Your task to perform on an android device: Delete the meeting that I have scheduled for December 28 for the "EMPLOYMENT FAIR EVENT" on the Calendar app.
Image 0: 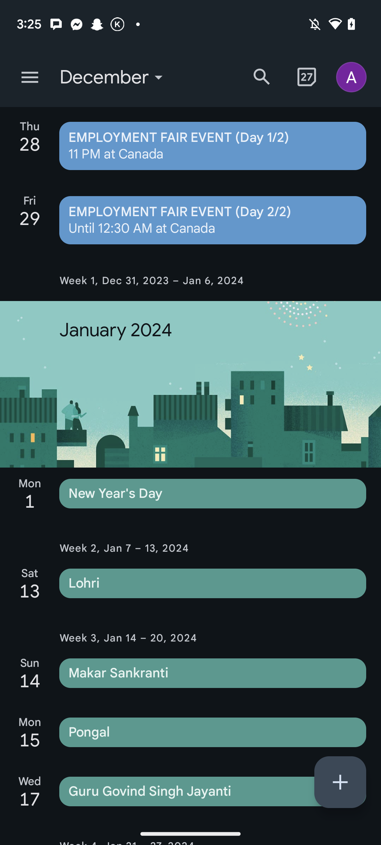
Click on the meeting "EMPLOYMENT FAIR EVENT" on December 28.
Step 0: click (213, 146)
Image 1: 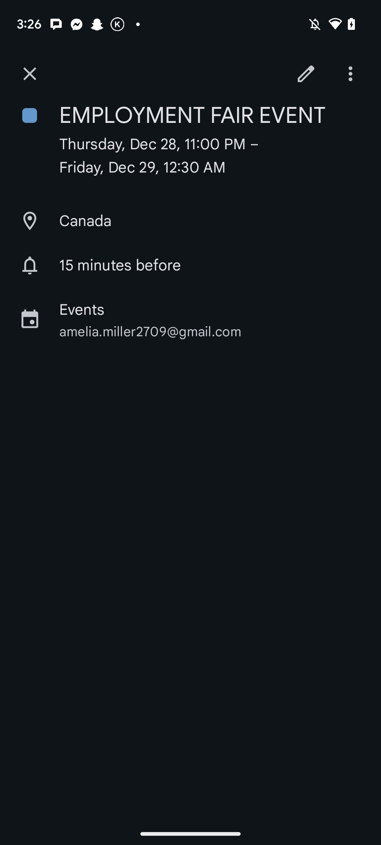
Click on the three dots at the top right corner of the screen.
Step 1: click (352, 74)
Image 2: 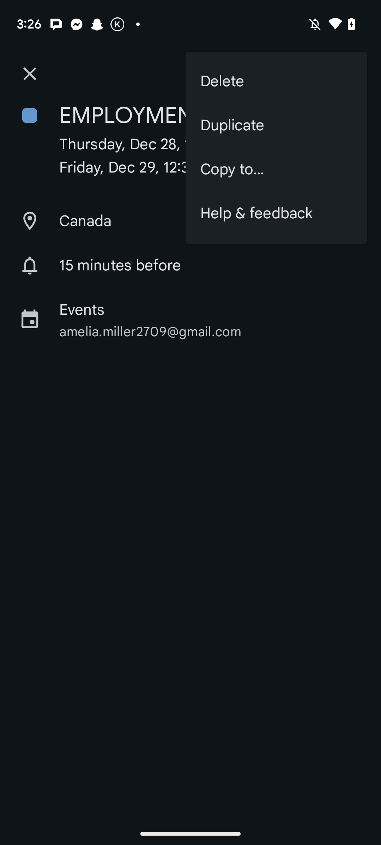
Click on the Delete button.
Step 2: click (276, 81)
Image 3: 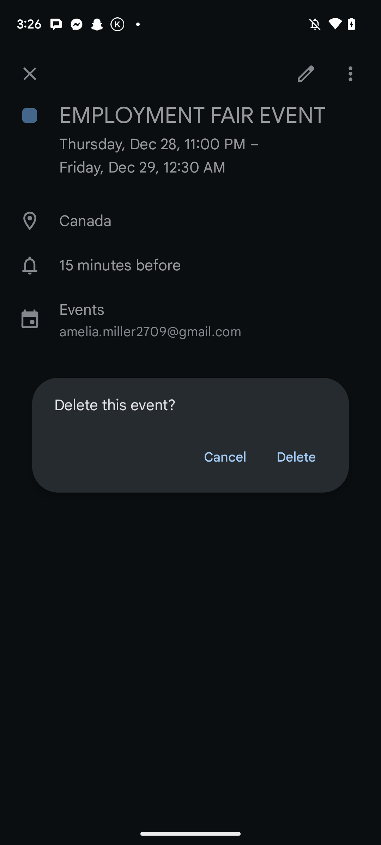
Click on the Delete tab.
Step 3: click (296, 457)